Your task to perform on an android device: Check other customers' opinions about the newfeel soft 140 mesh women's fitness walking shoes by reading their reviews.
Image 0: 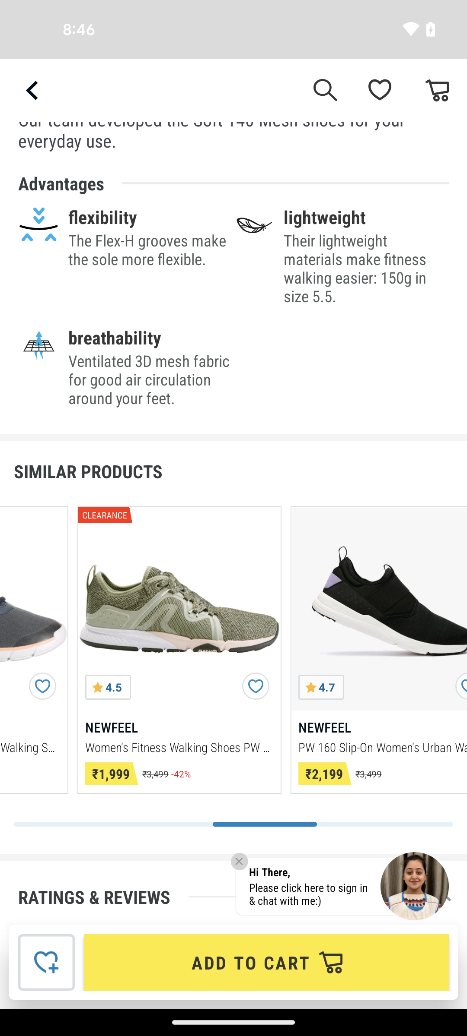
Swipe up to view the reviews
Step 0: scroll down
Image 1: 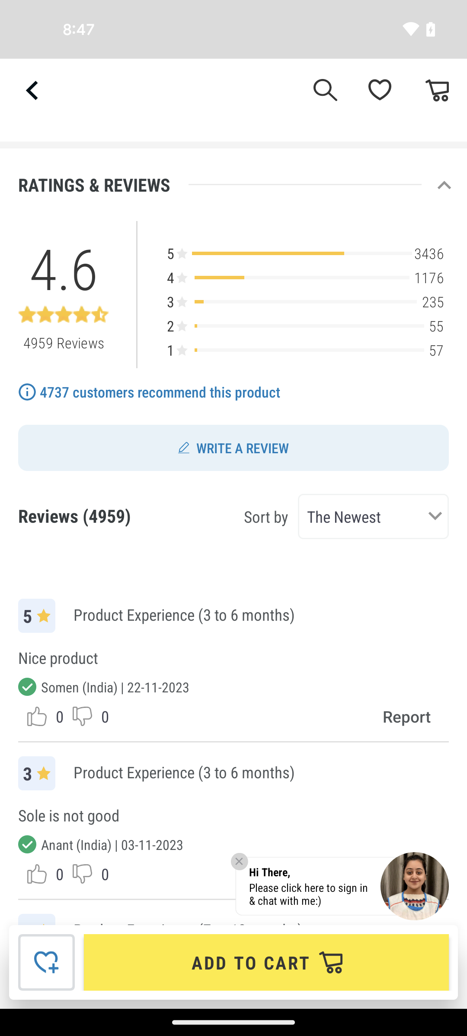
Swipe up to view the reviews
Step 1: scroll down
Image 2: 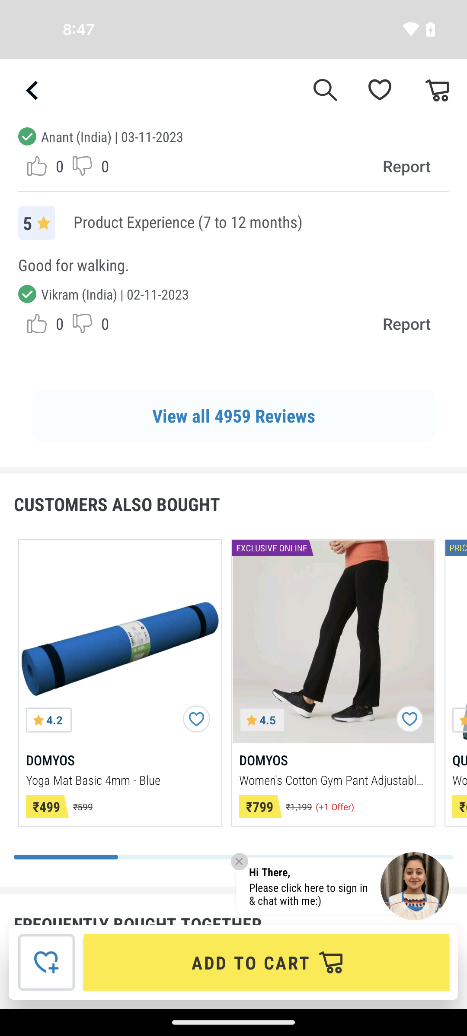
Tap on the view all 4959 reviews
Step 2: click (233, 415)
Image 3: 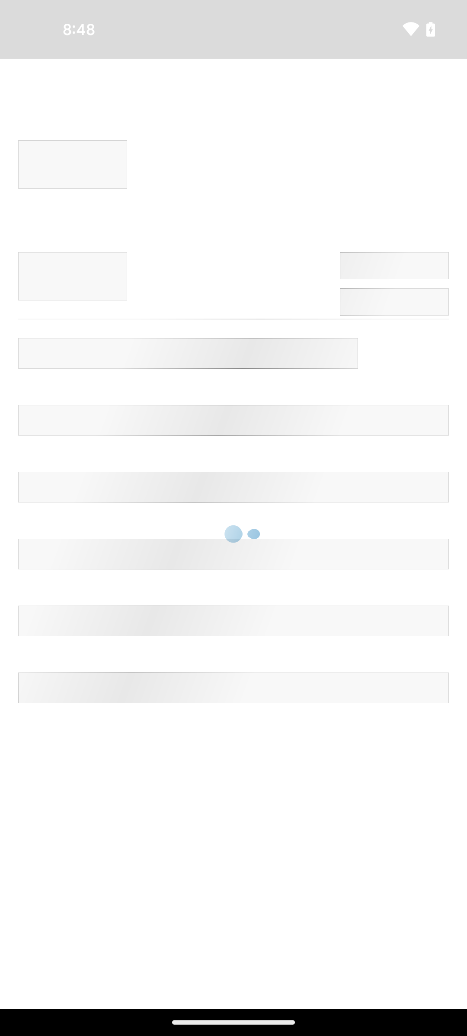
Tap on the view all 4959 reviews
Step 3: wait